Your task to perform on an android device: I should set a goal of one month to finish the learning.
Image 0: 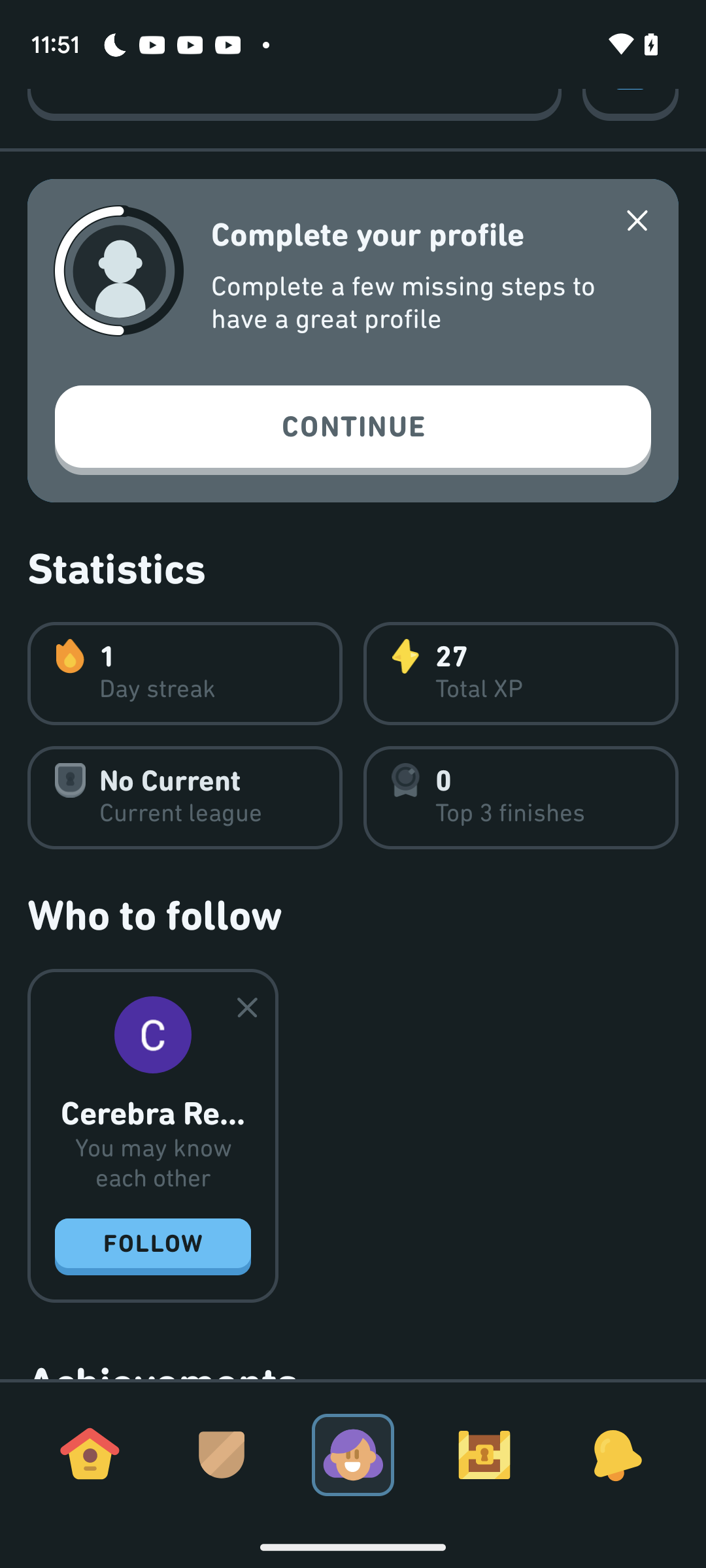
Click on home icon on the bottom of the screen
Step 0: click (90, 1454)
Image 1: 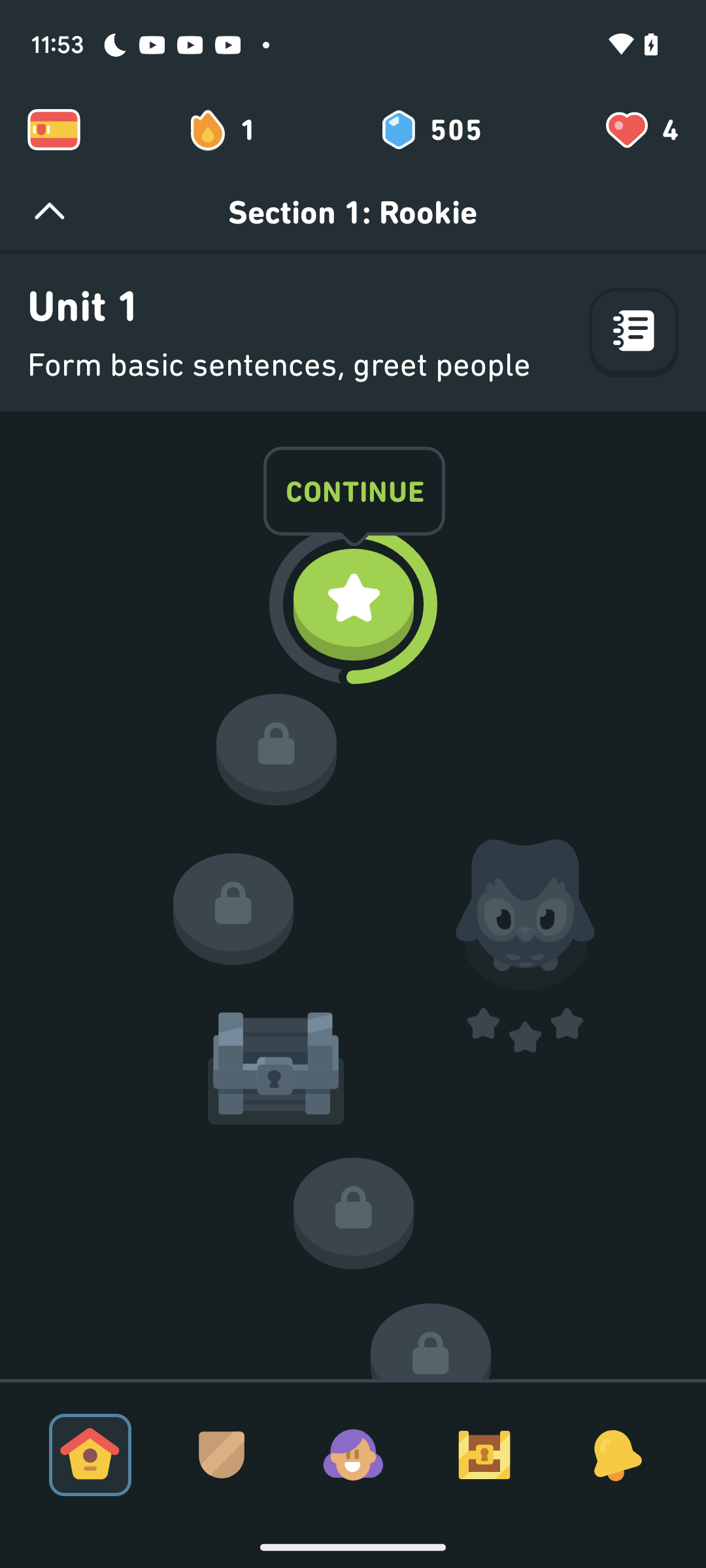
Click on streak button on the top of the screen
Step 1: click (231, 130)
Image 3: 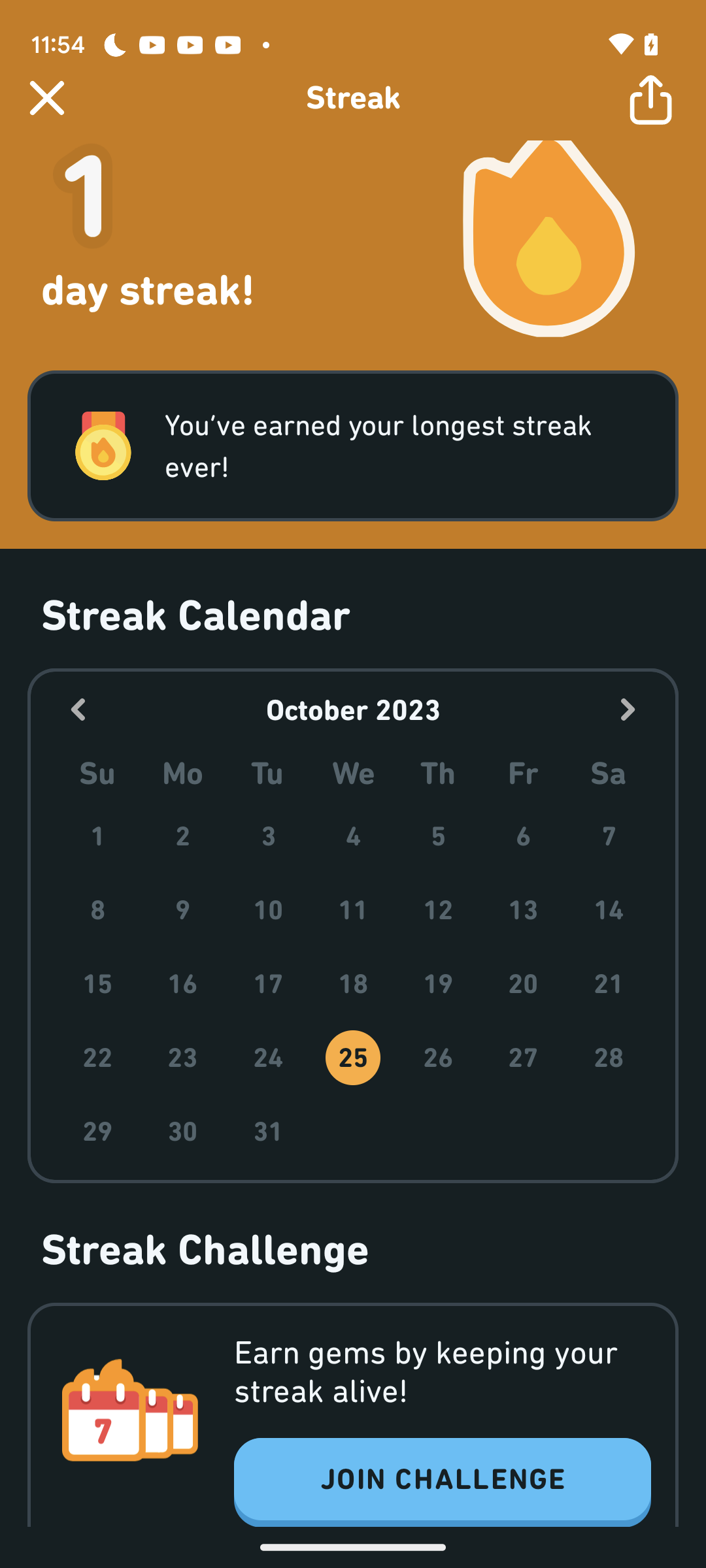
Click on join challenge button
Step 3: click (442, 1482)
Image 4: 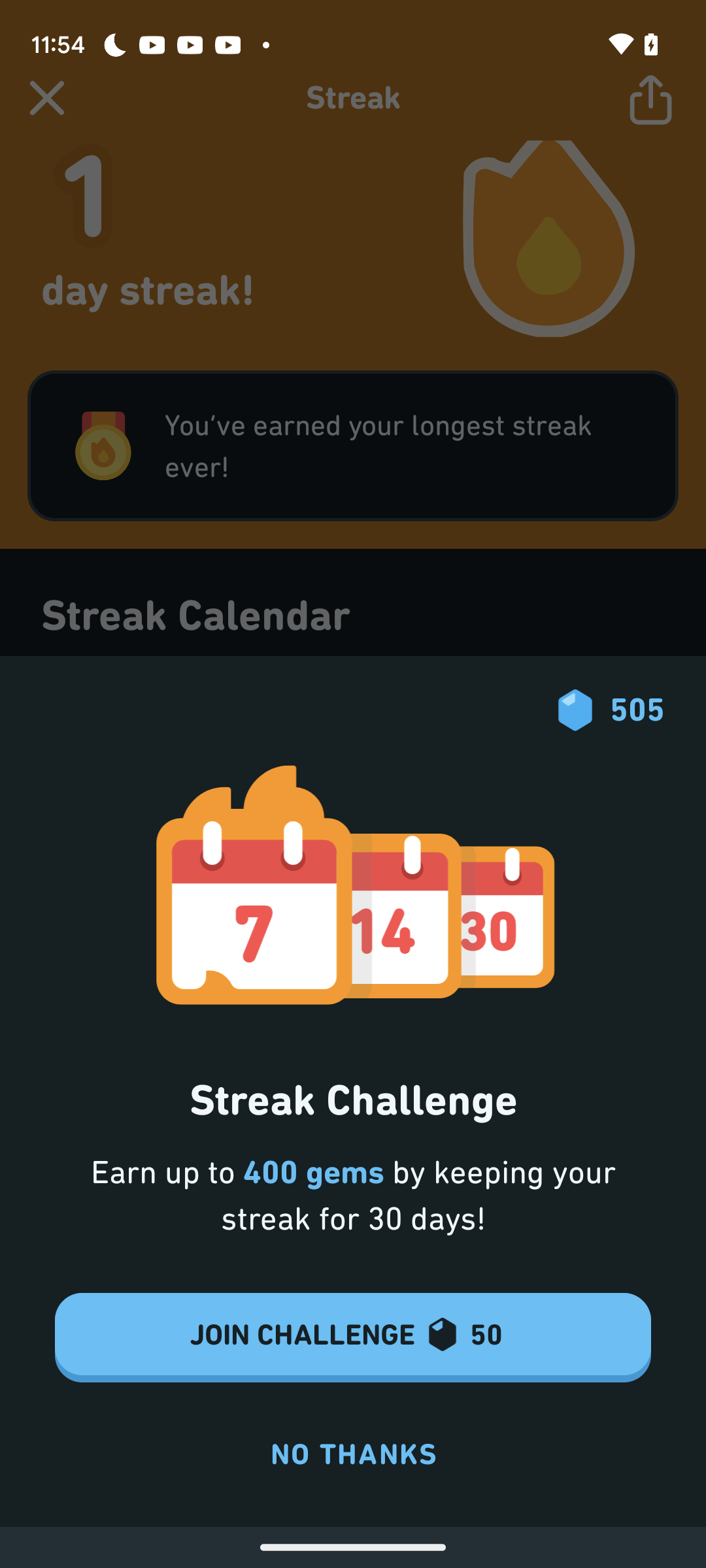
Click on join challenge
Step 4: click (302, 1334)